Your task to perform on an android device: It should be beneficial for me to have a property with one bedroom and one bathroom because I will be living alone. Use the Rentberry app to view the specifics of a single bedroom and one bathroom.
Image 0: 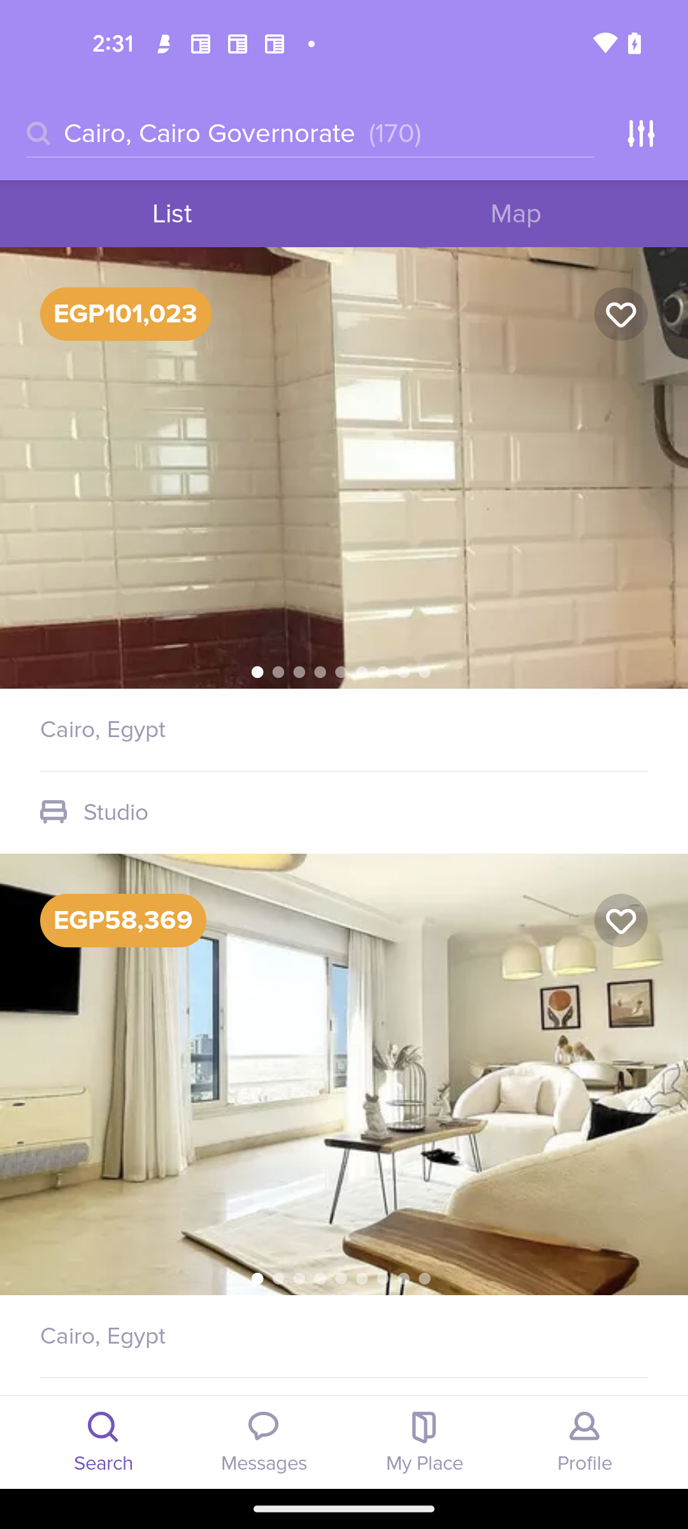
Click on the Filter icon
Step 0: click (643, 131)
Image 2: 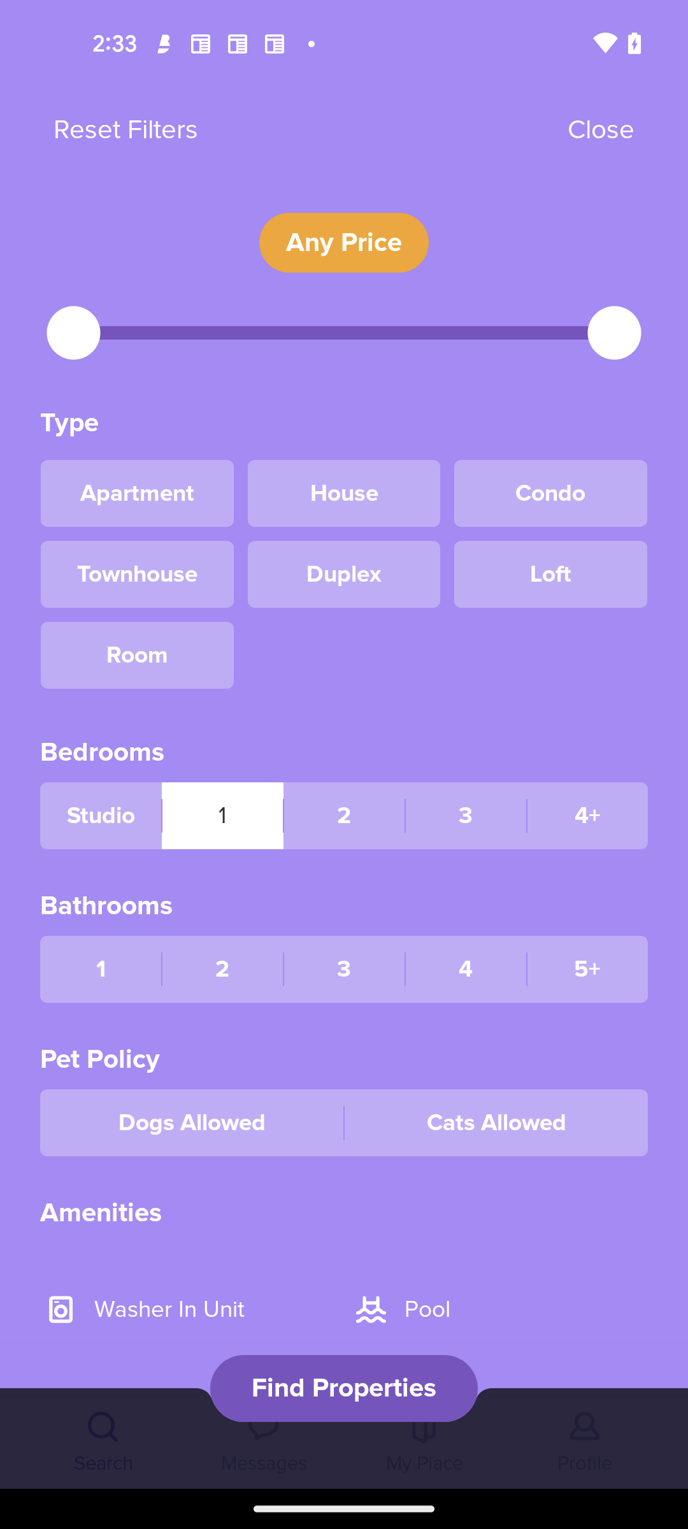
Select 1 Bathrooms
Step 2: click (106, 966)
Image 3: 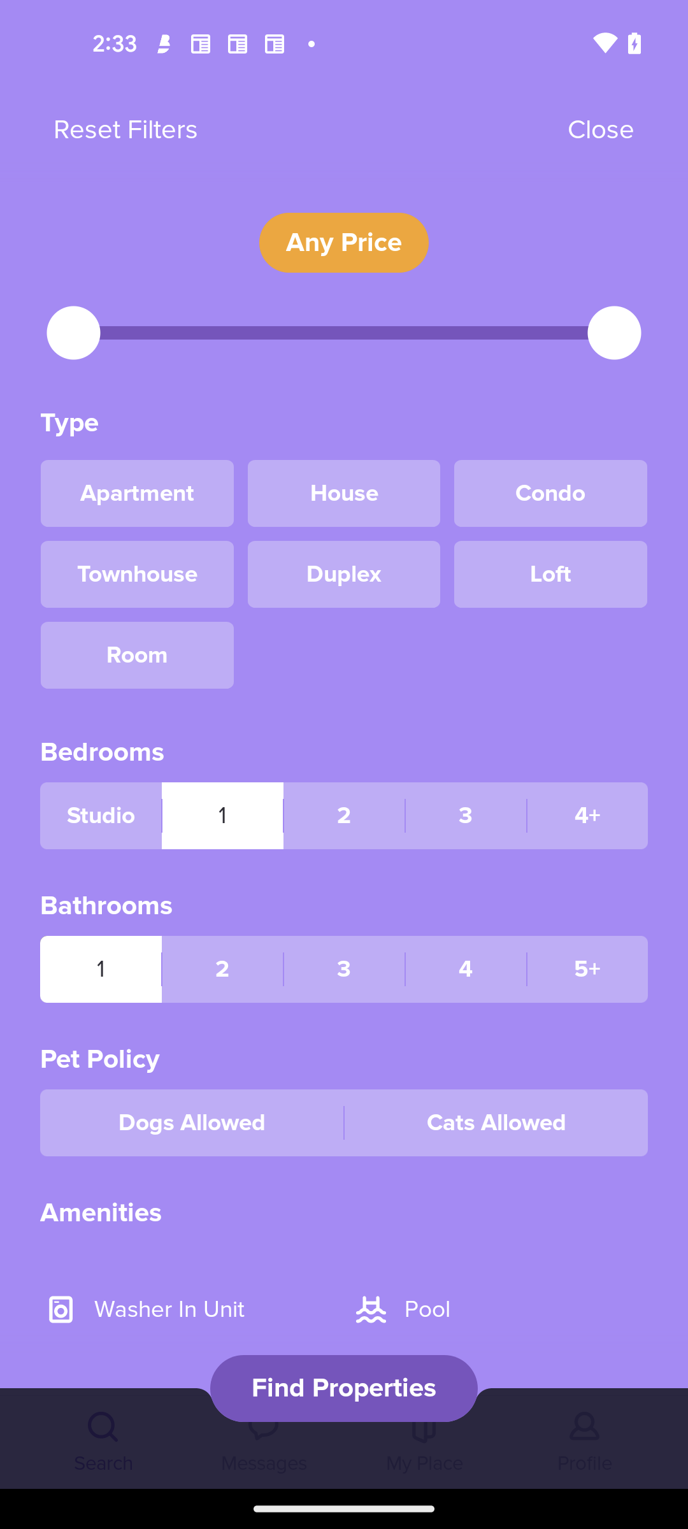
Click on the Find Properties
Step 3: click (343, 1388)
Image 4: 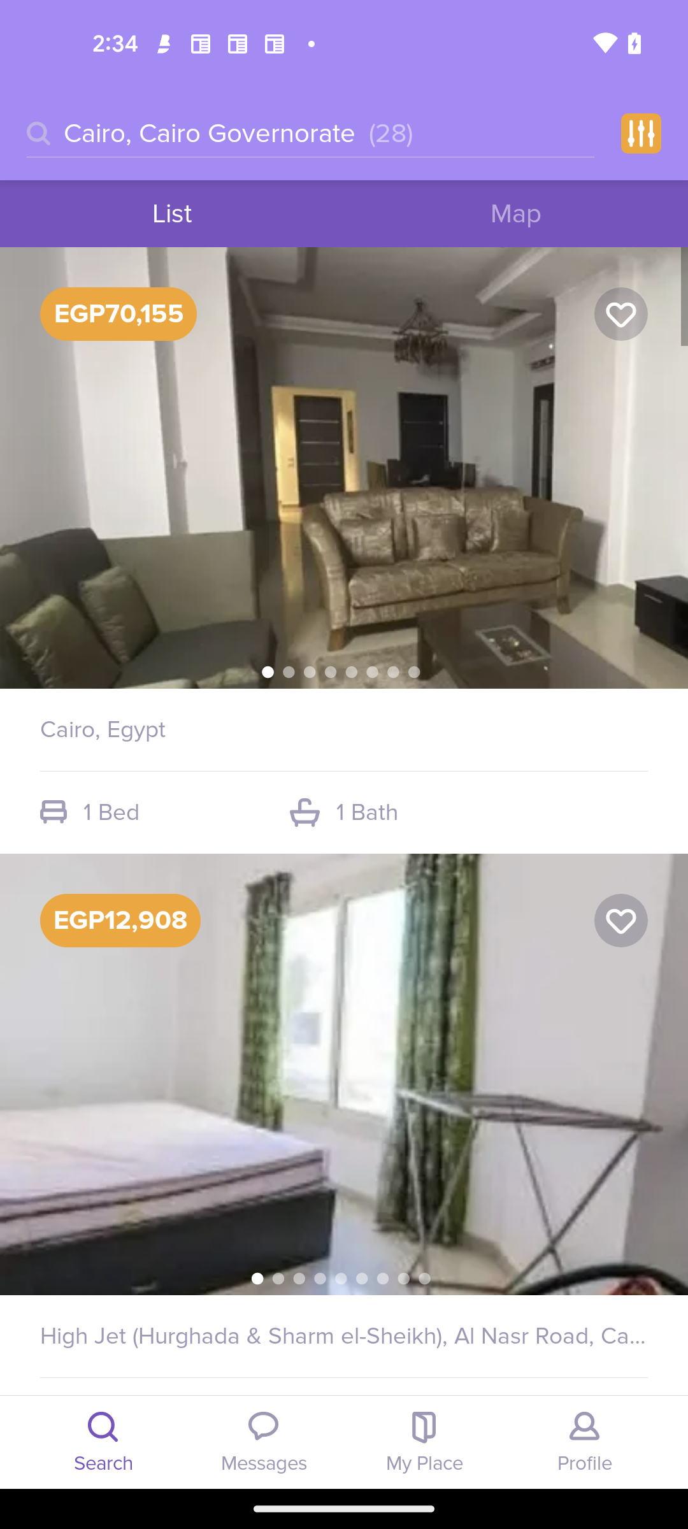
Open the first searched result
Step 4: click (392, 529)
Image 5: 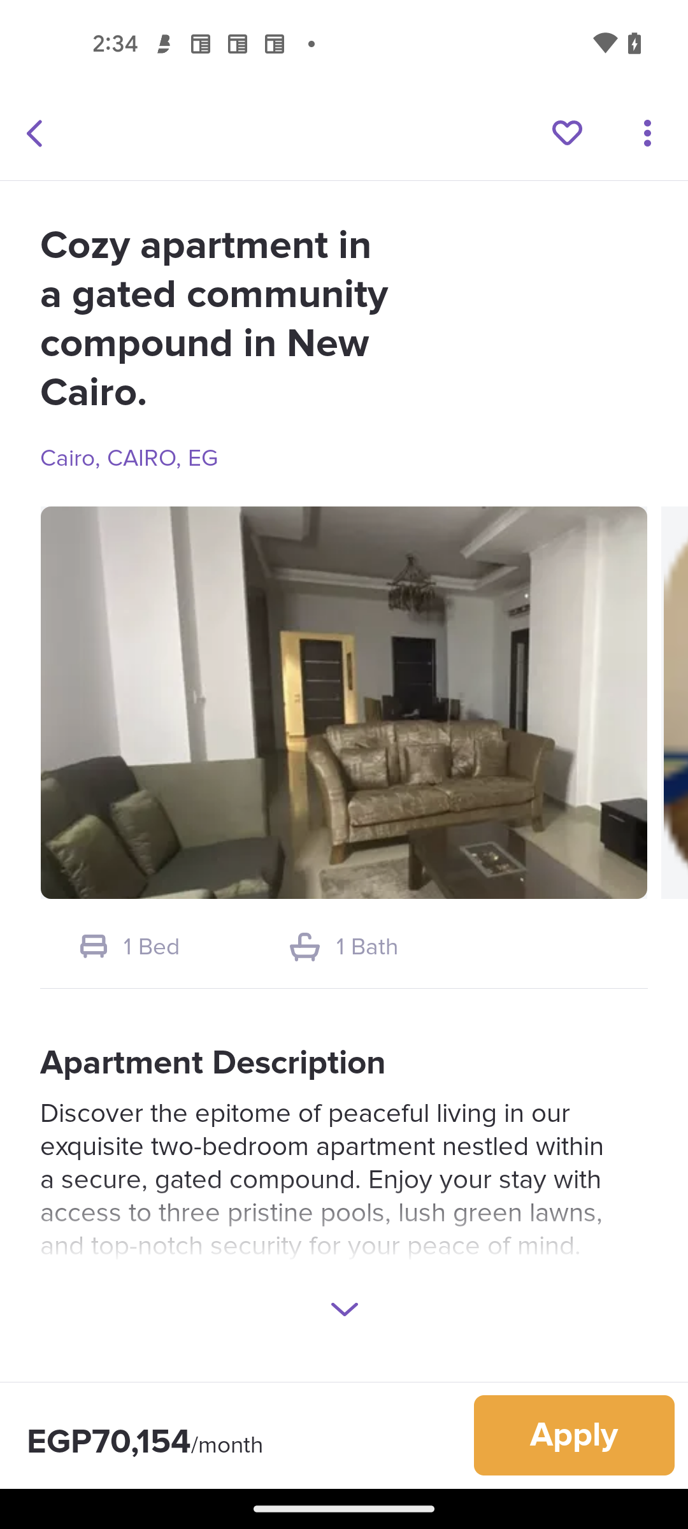
Swipe up to view property details
Step 5: scroll down